Your task to perform on an android device: I want to add some brightness in transition between the presentation's first  slides in the Polaris office app
Image 0: 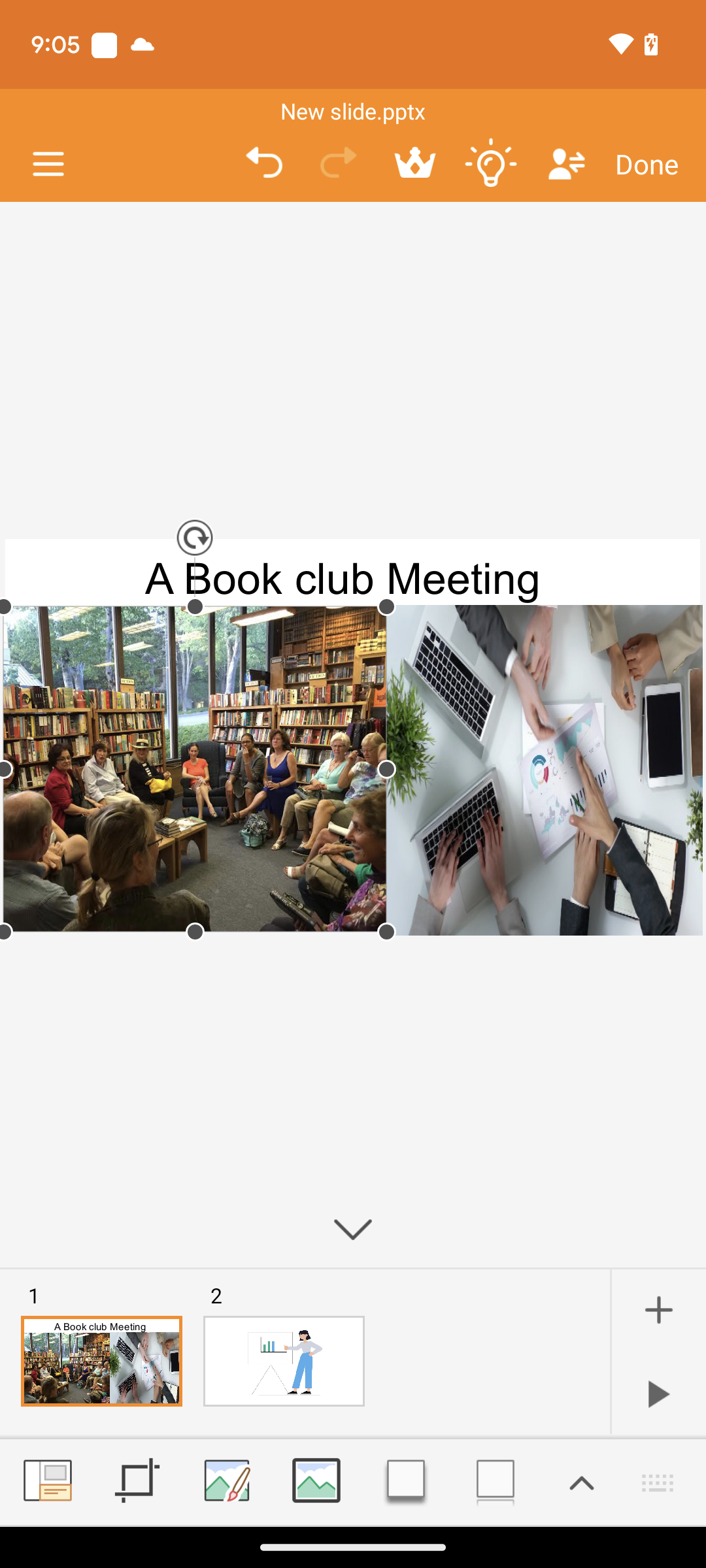
Click on the up side arrow 
Step 0: click (584, 1481)
Image 1: 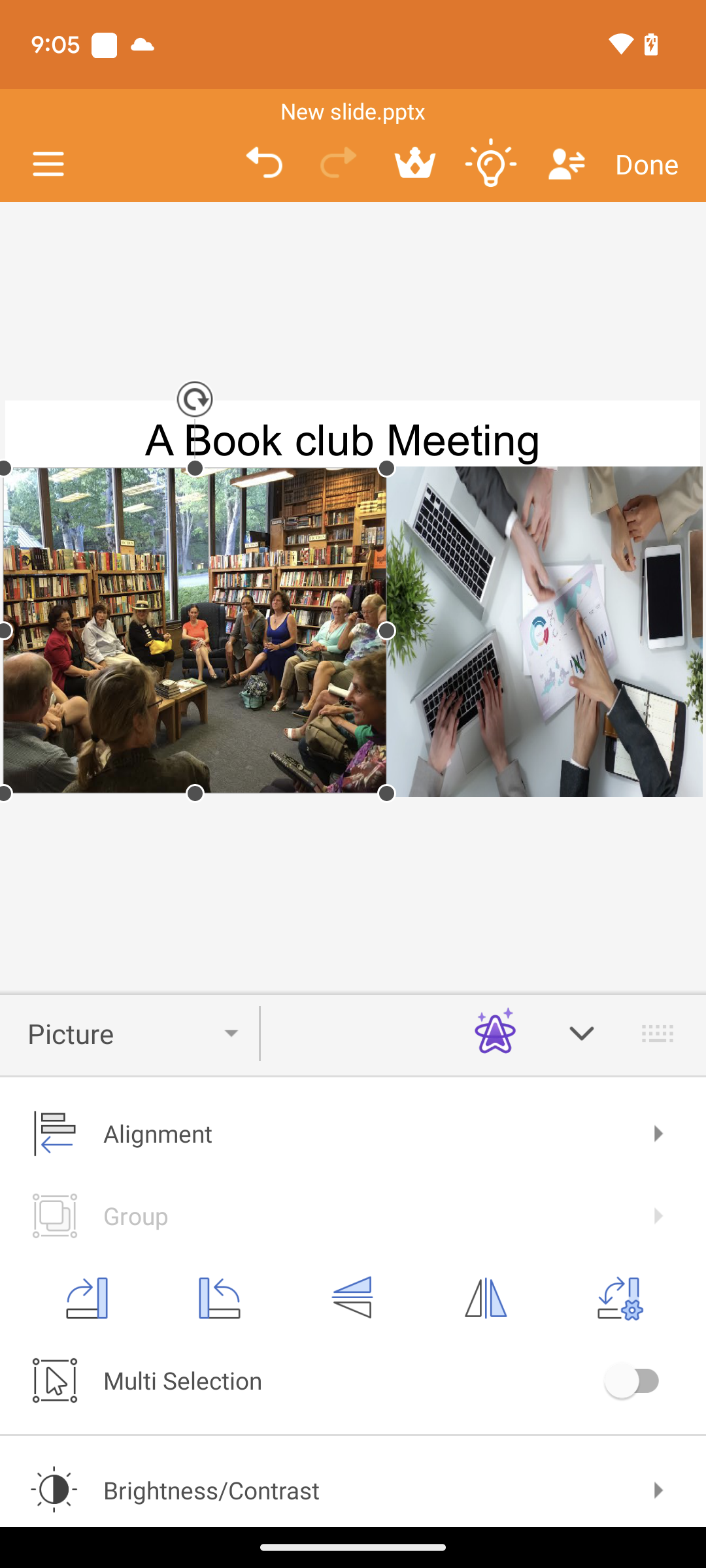
Click on the brightness button
Step 1: click (215, 1490)
Image 2: 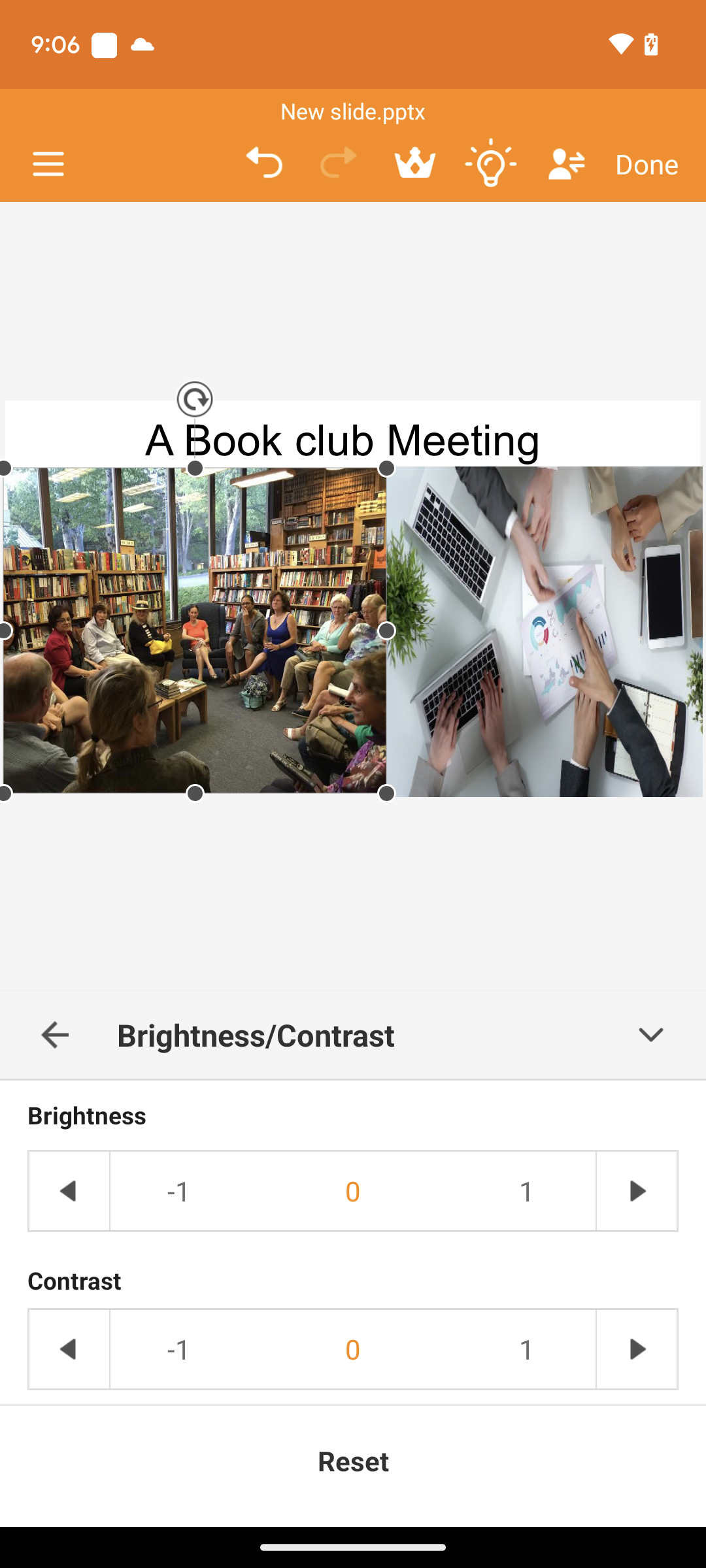
Click on the 1 option 
Step 2: click (524, 1184)